Your task to perform on an android device:  Put the LG 28-litre convection microwave oven in my Amazon app's shopping cart.
Image 0: 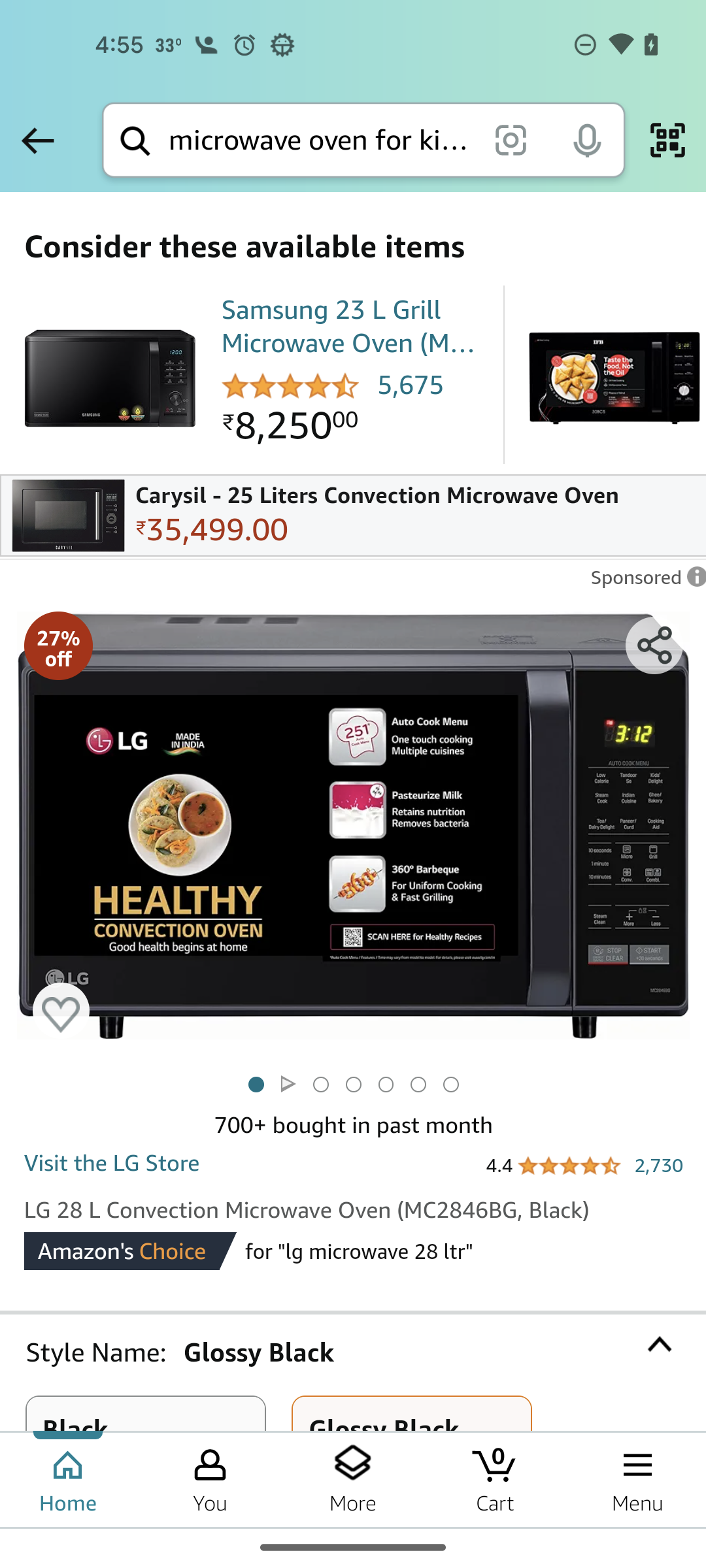
Swipe up to view the Add to cart option
Step 0: scroll down
Image 1: 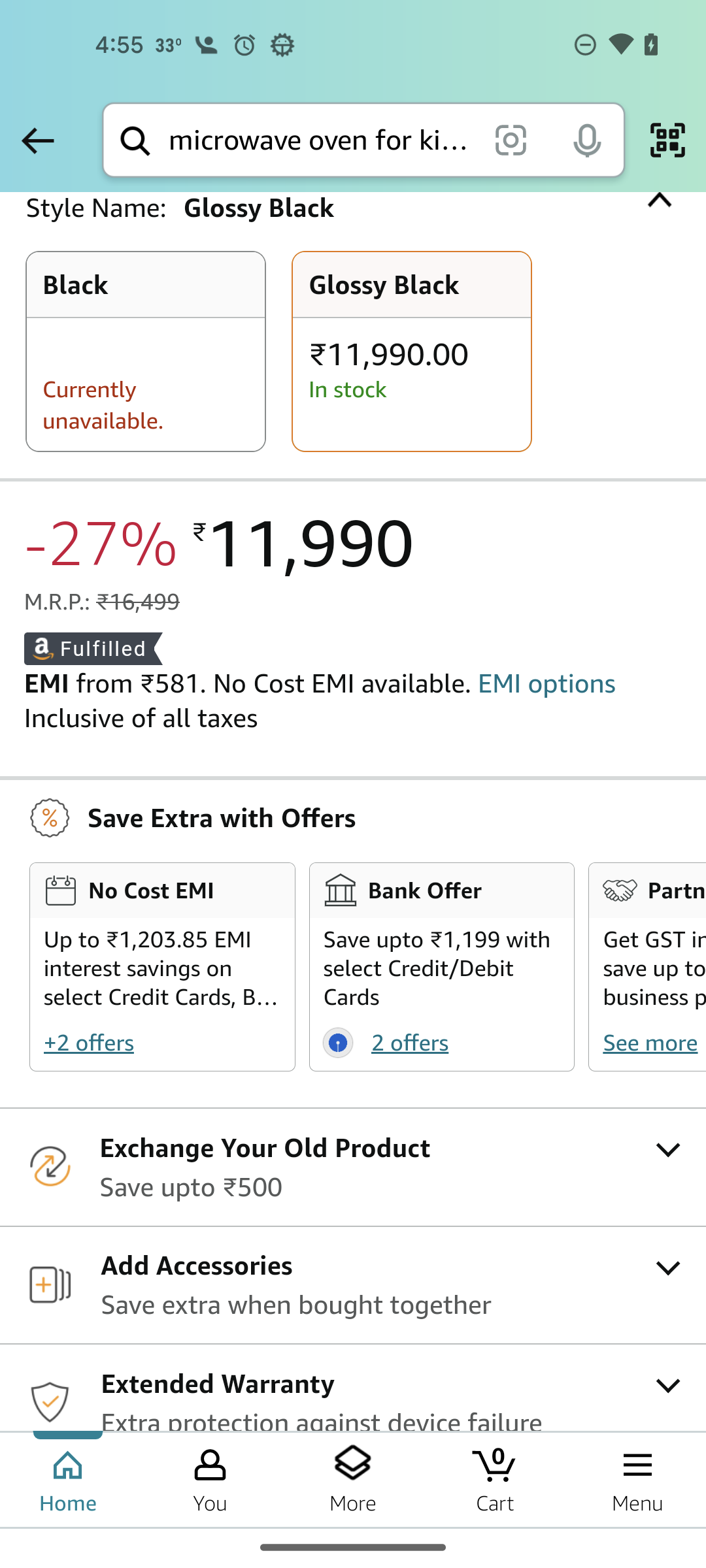
Swipe up to view the Add to cart option
Step 1: scroll down
Image 2: 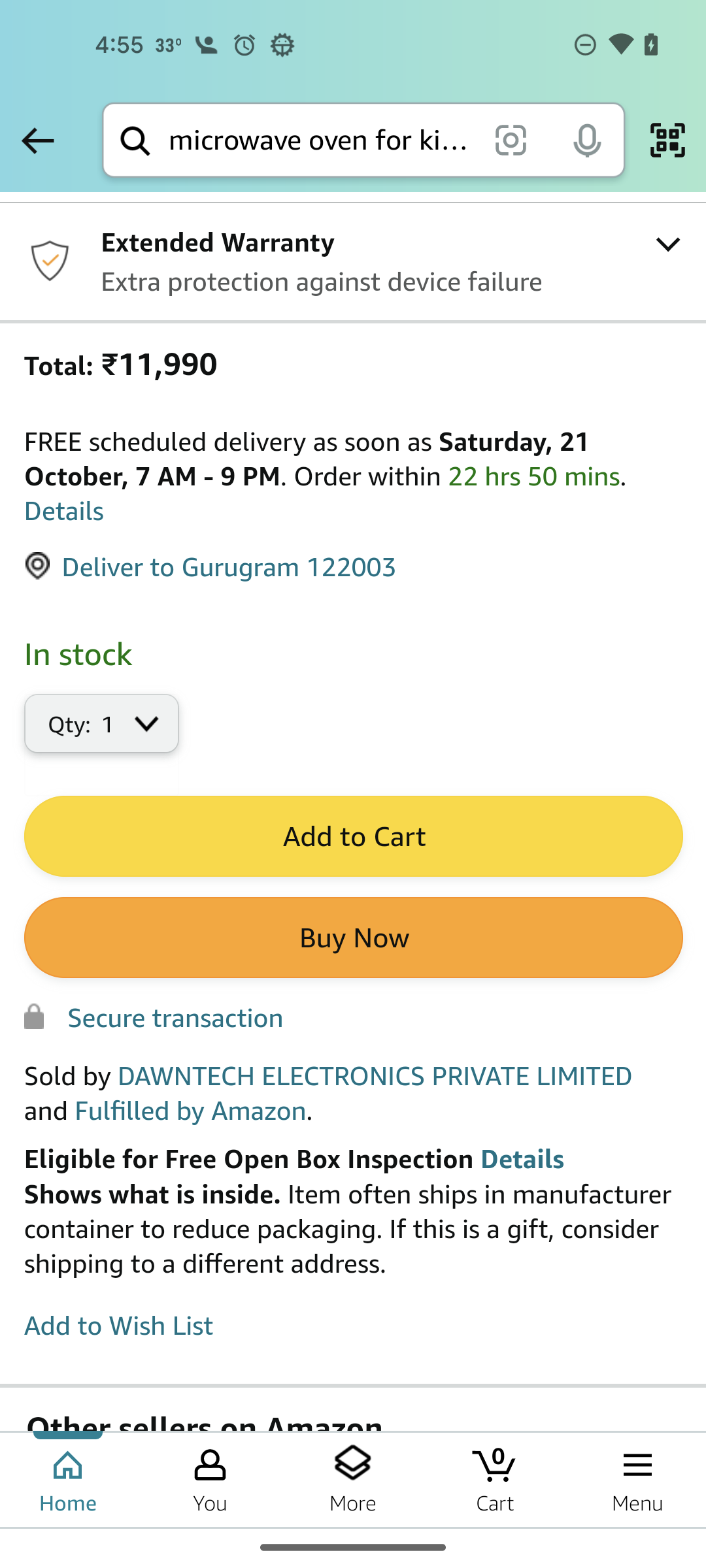
Click on the Add to cart tab
Step 2: click (352, 837)